Your task to perform on an android device: I want to download my new car file.
Image 0: 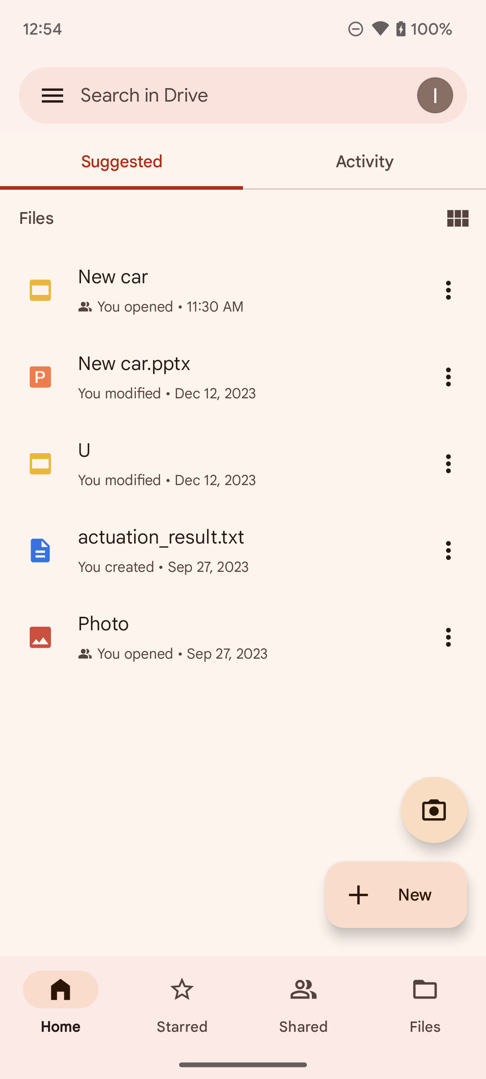
Click on the three dots of the new car file on the screen.
Step 0: click (448, 290)